Your task to perform on an android device: Use the eBay app to review the details of the Cordless Drill Drivers Kit, 20V MAX ELECTRIC SCREWDRIVER Compact Drill, 13 Piece Set.
Image 0: 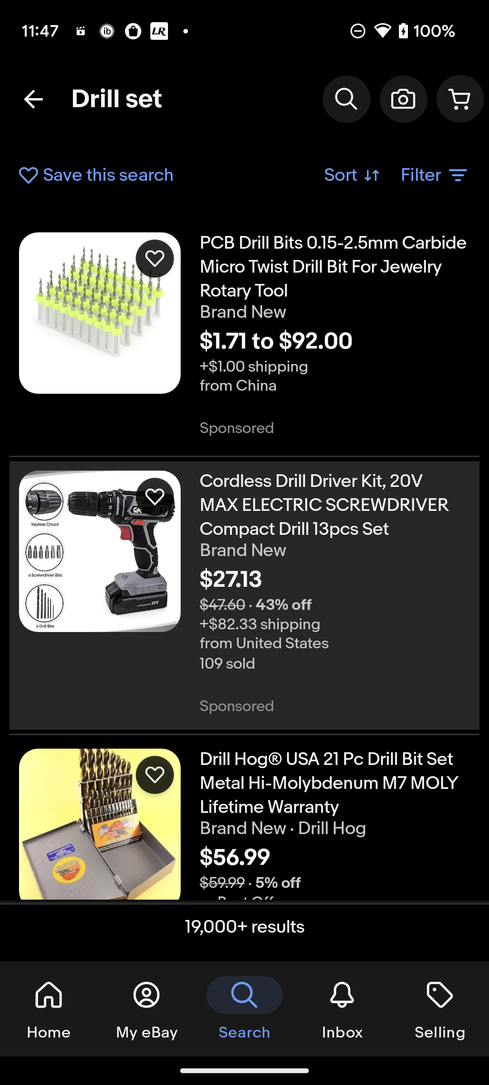
Click on the Cordless Drill Drivers Kit, 20V MAX ELECTRIC SCREWDRIVER Compact Drill, 13 Piece Set
Step 0: click (130, 592)
Image 1: 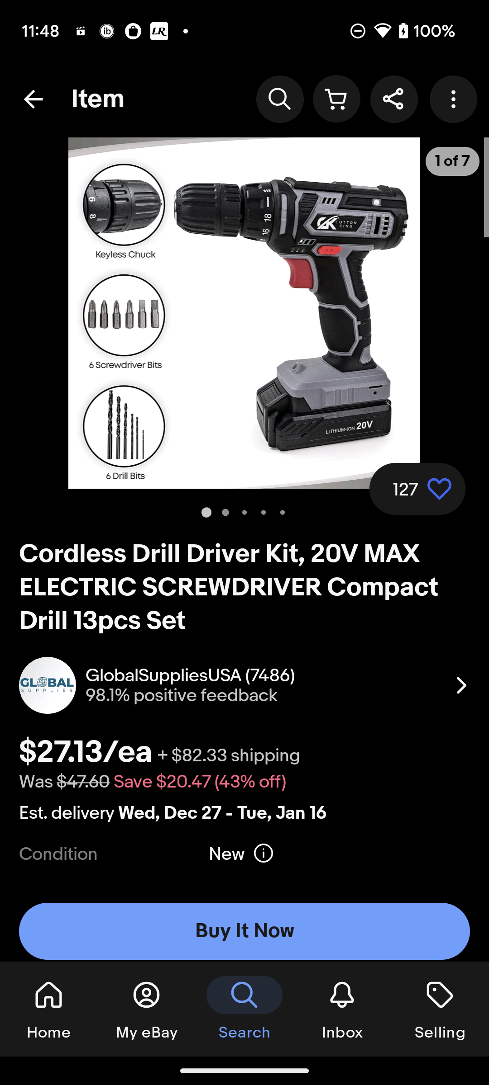
swipe up to see details about this item
Step 1: scroll down
Image 2: 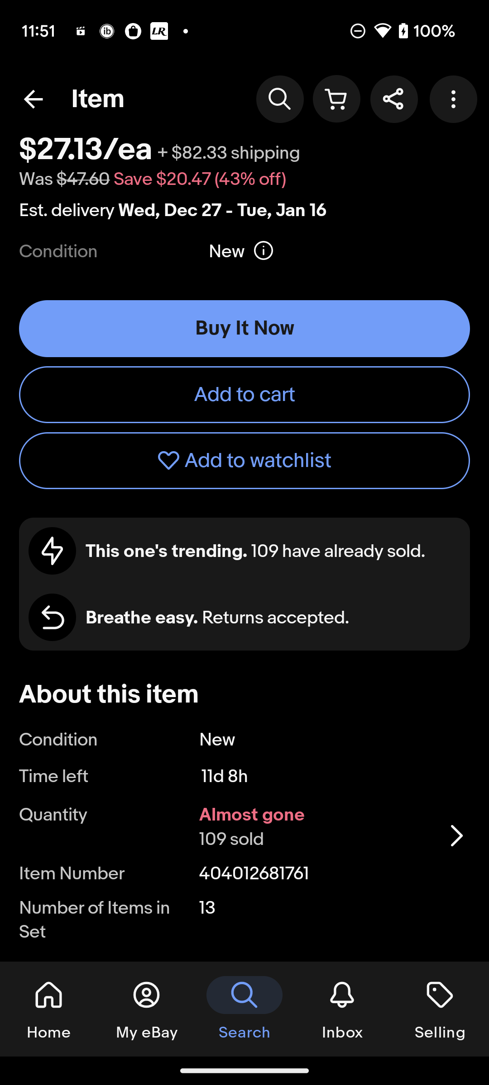
Click on the Arrow icon of About this item
Step 2: click (244, 835)
Image 3: 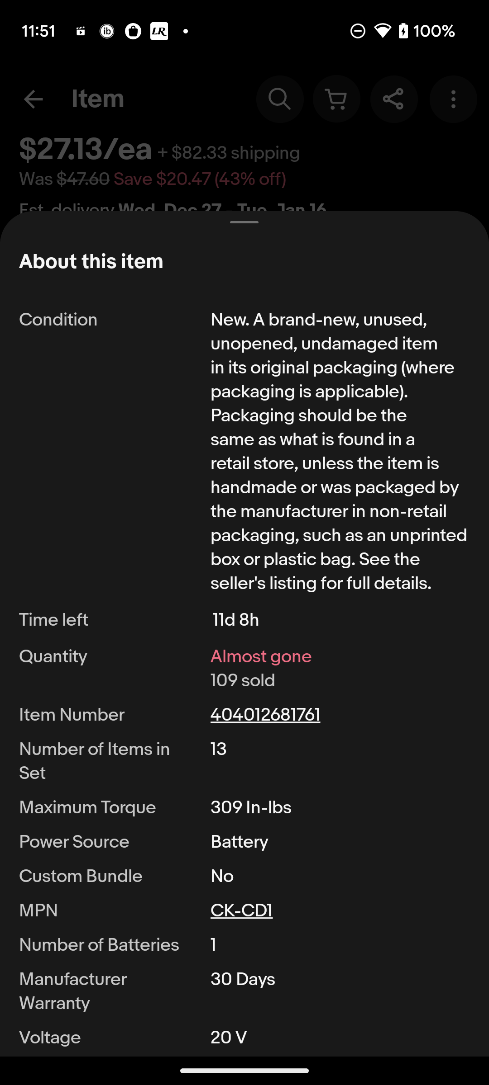
swipe up to view details
Step 3: scroll down